Your task to perform on an android device: Because I don't have any more casual shoes left, use the Nykaaman app to find more.
Image 1: 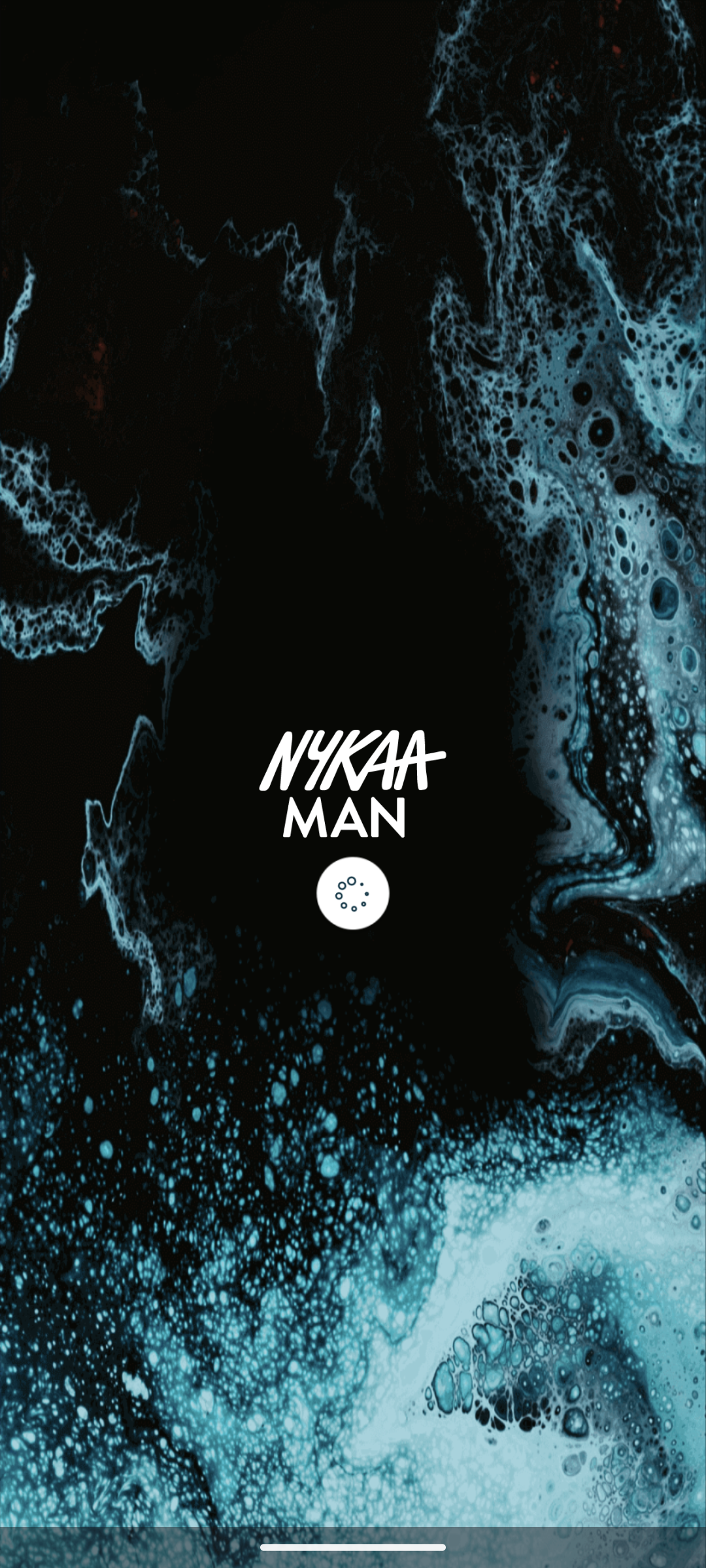
open the Nykaaman app
Step 1: wait
Image 2: 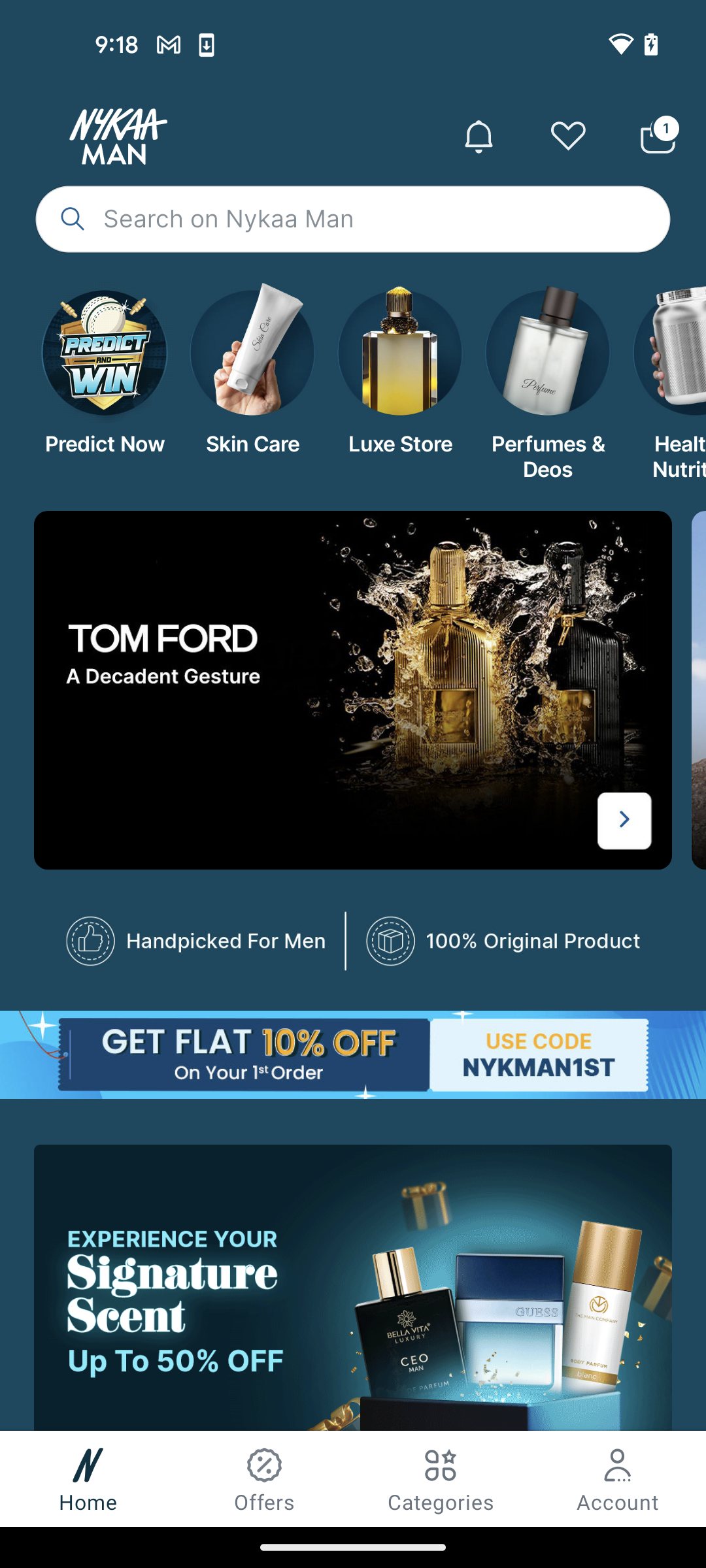
click on the search bar
Step 2: click (353, 218)
Image 3: 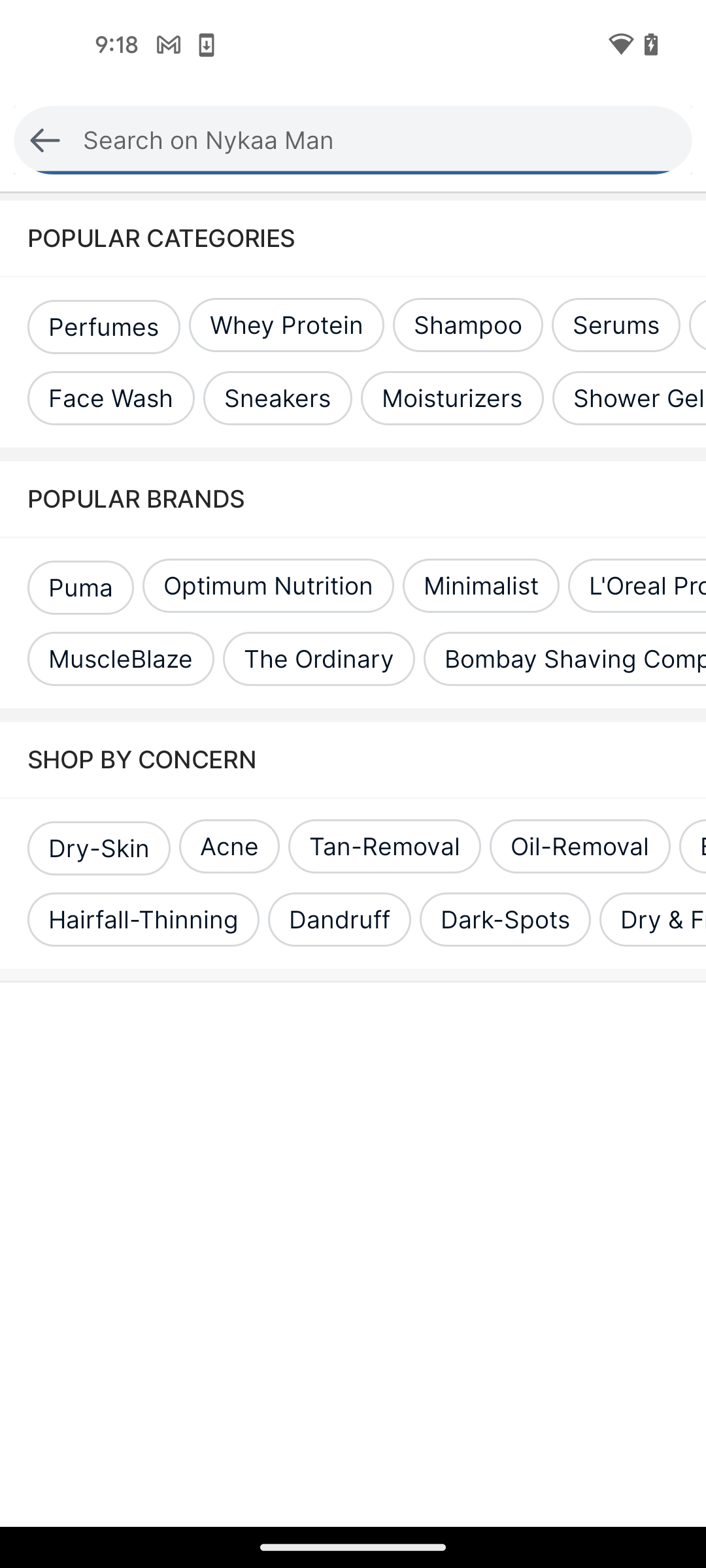
click on the search bar again
Step 3: click (352, 140)
Image 4: 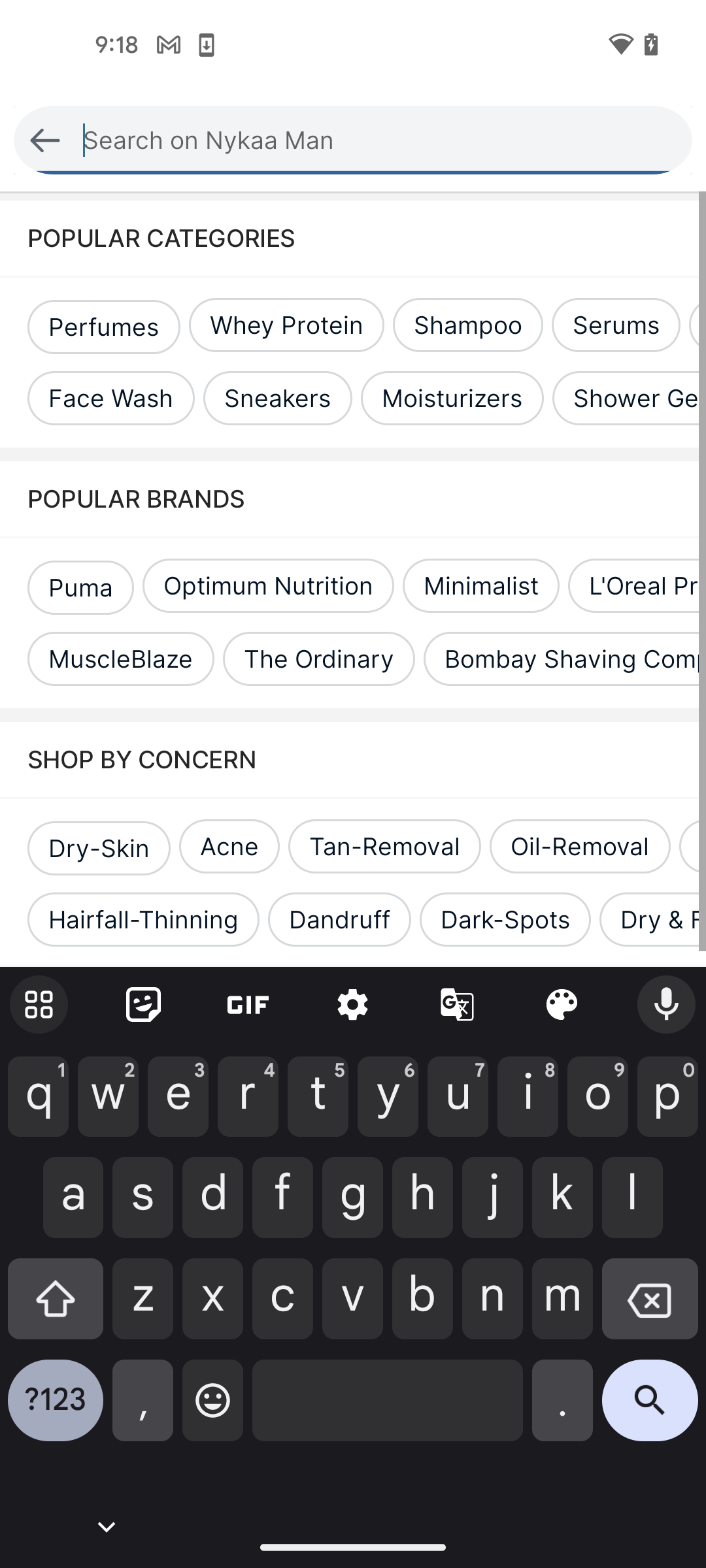
enter the product name casual shoe
Step 4: type "casual shoe"
Image 5: 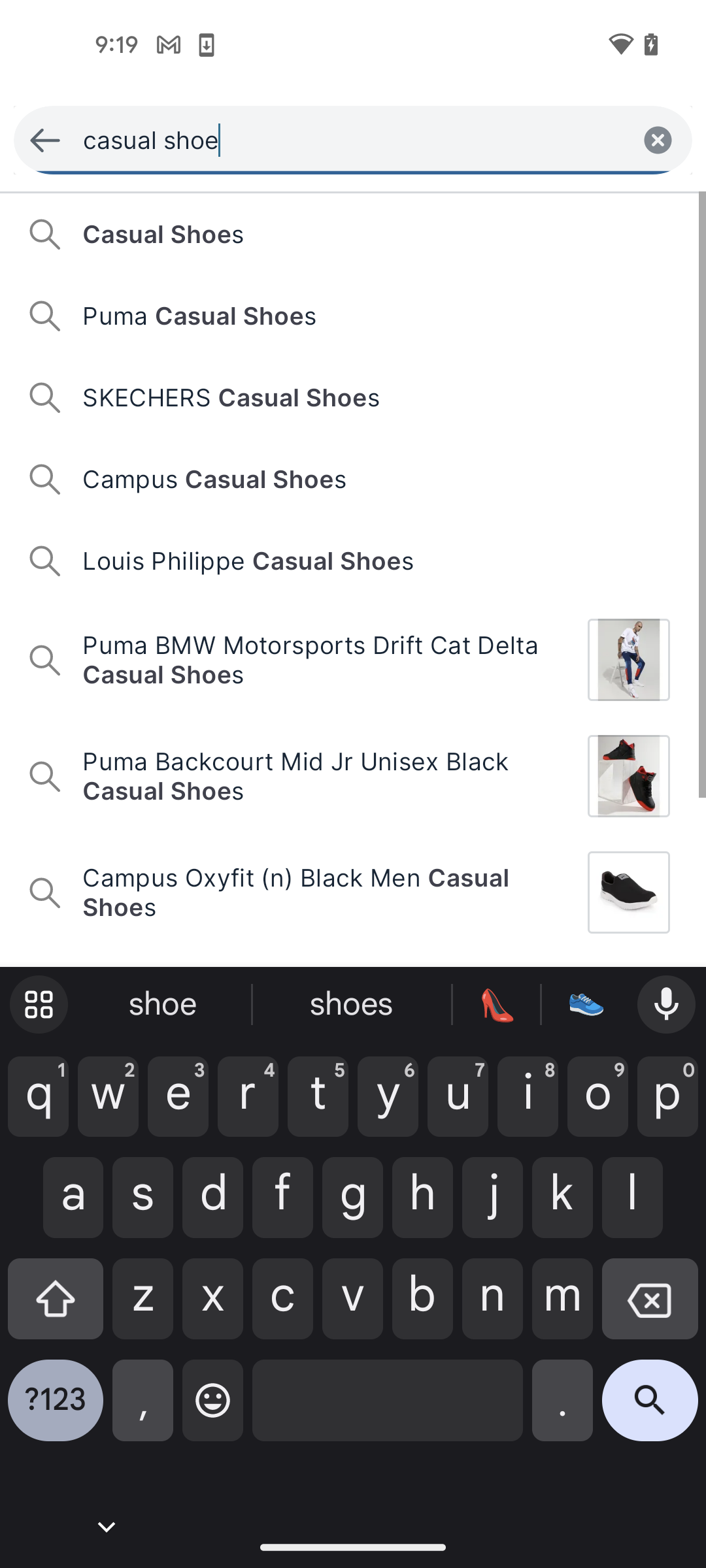
click on the search icon
Step 5: click (650, 1410)